Your task to perform on an android device: I'd want to search the Ikea app for LED light bulbs so I can replace the light in my living room.
Image 0: 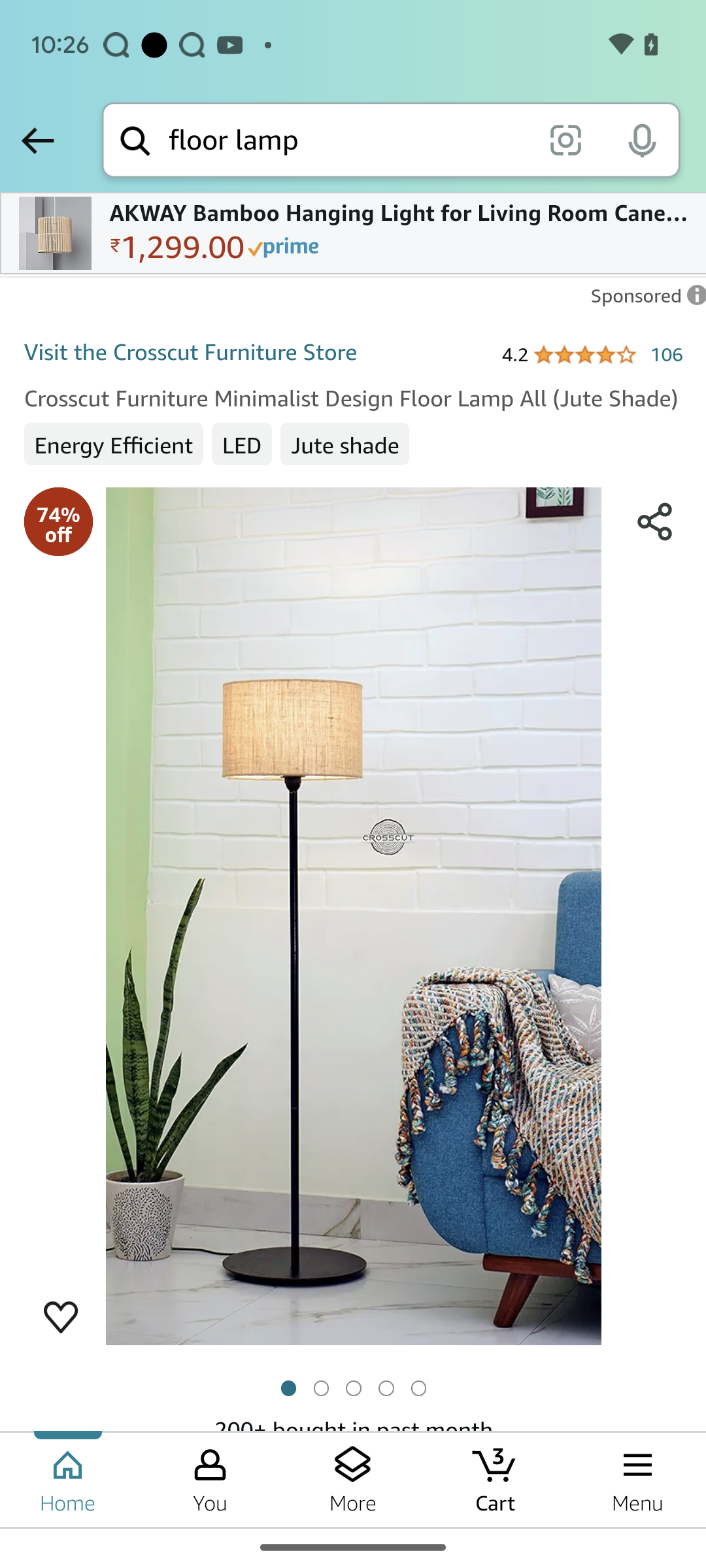
Open Ikea app
Step 0: open app "IKEA"
Image 1: 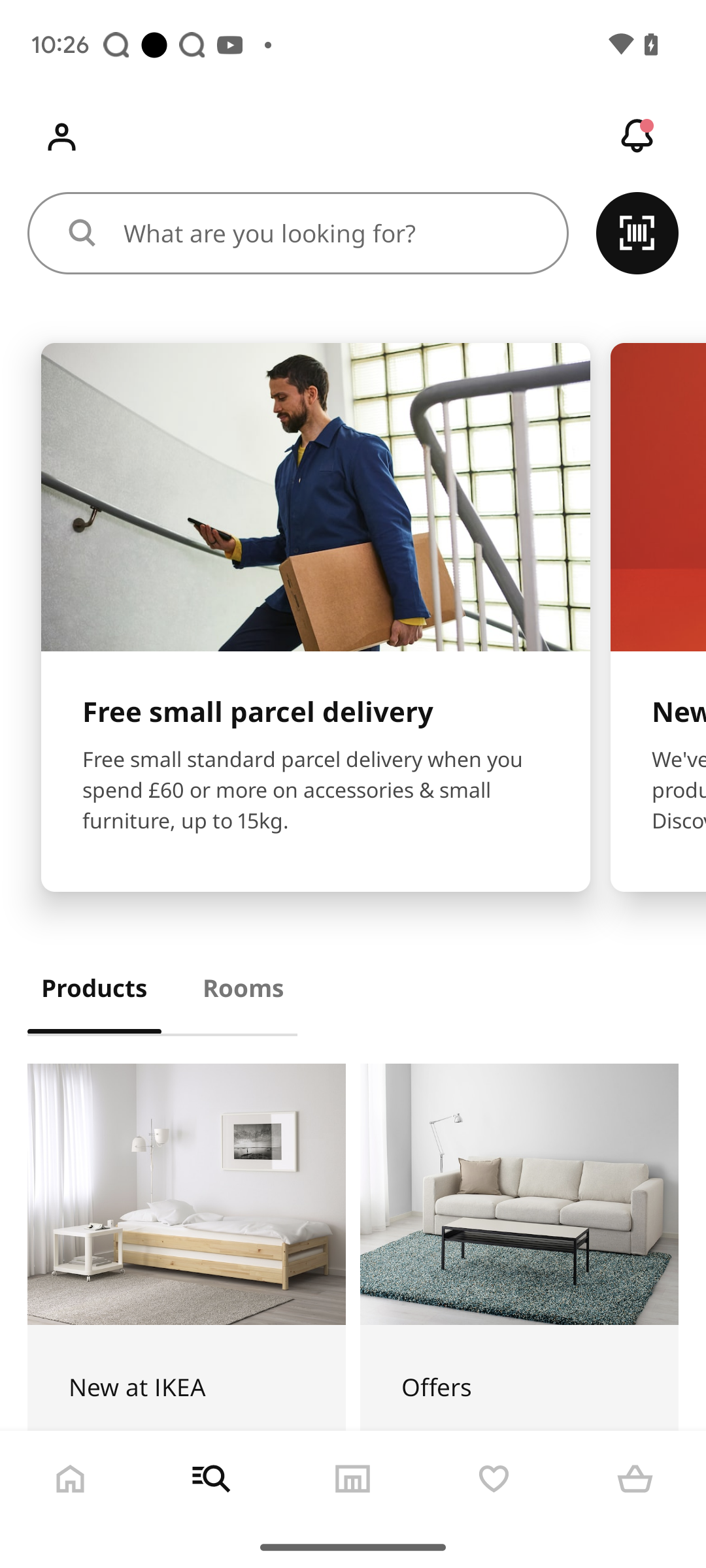
Click at the search box at the top of the screen
Step 1: click (332, 233)
Image 2: 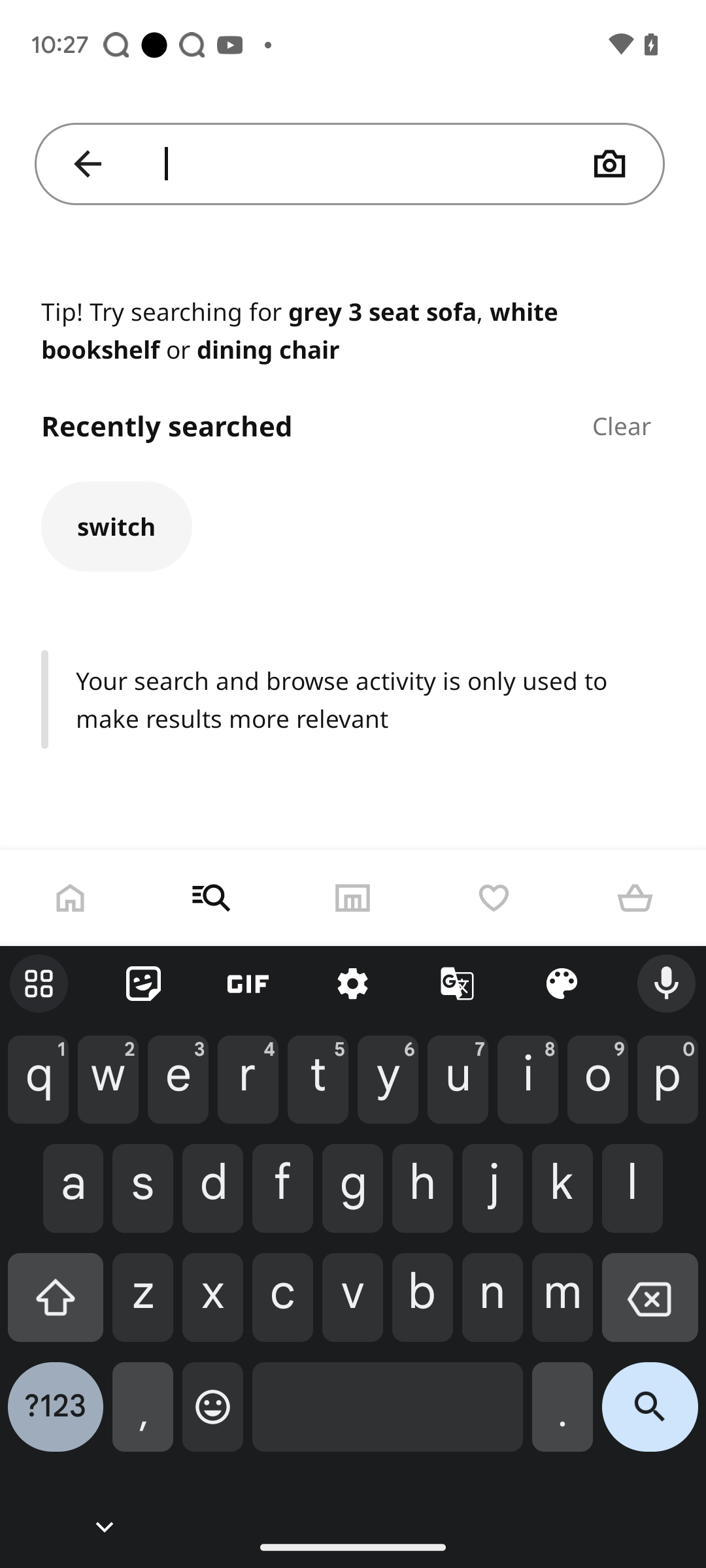
Enter LED light bulbs in the search textbox
Step 2: type "LED light bulbs"
Image 3: 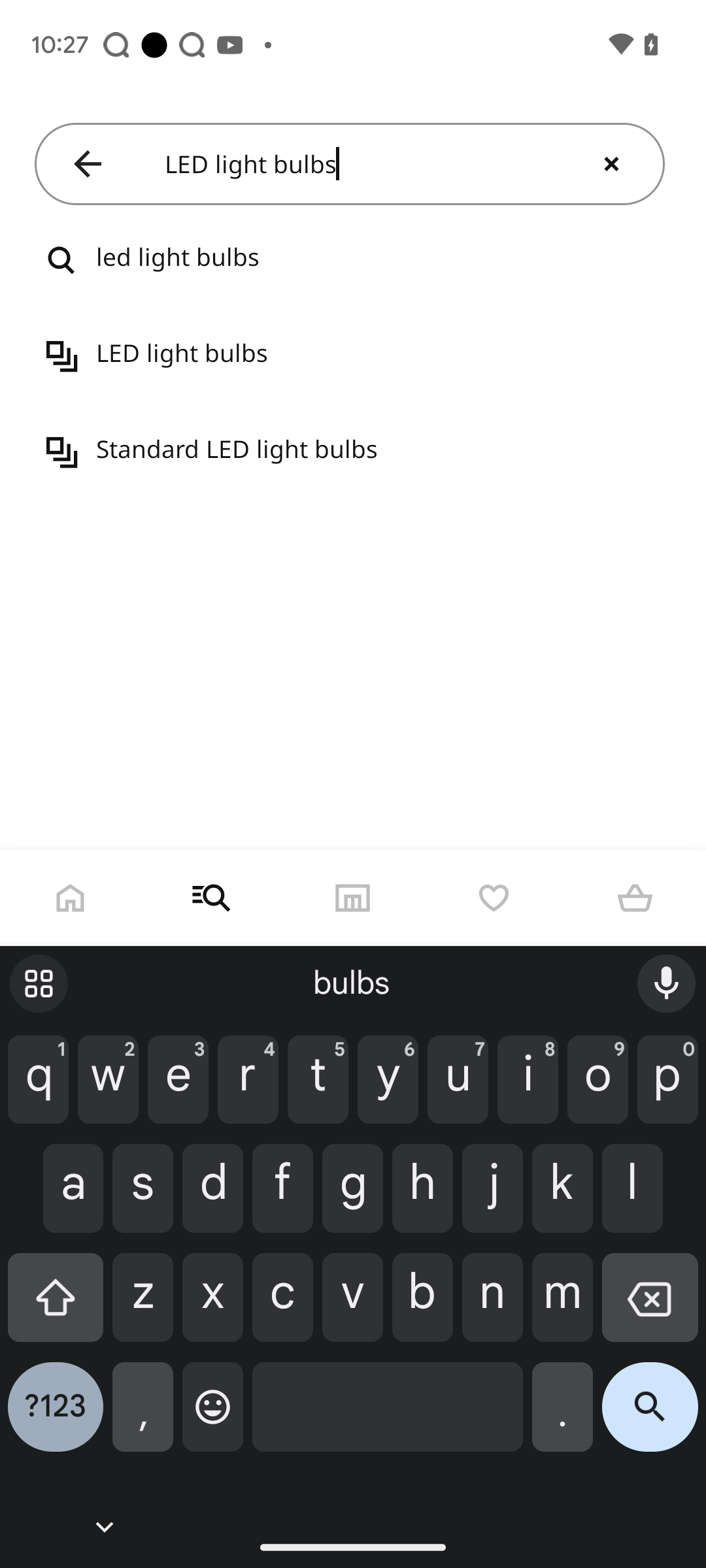
Click on the first suggested option
Step 3: click (353, 260)
Image 4: 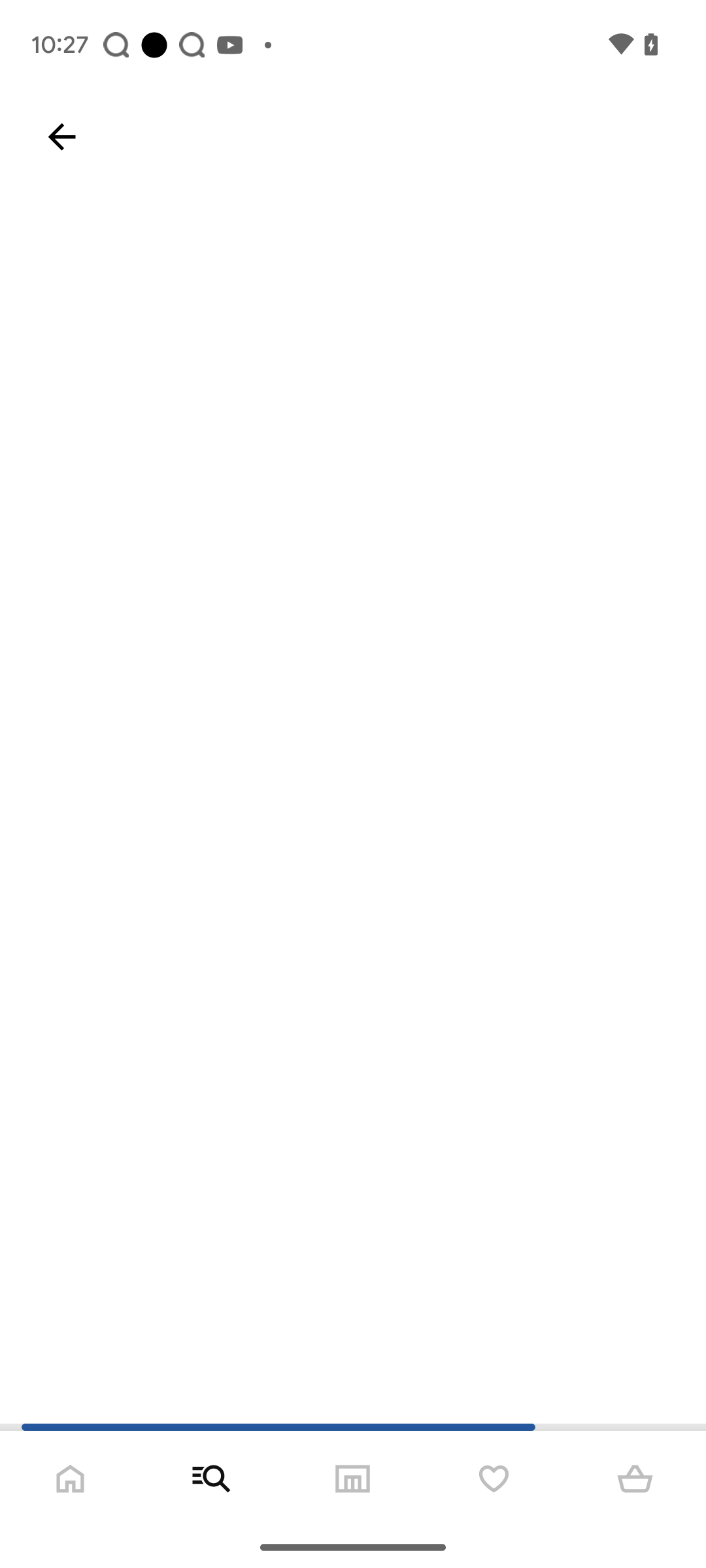
Click on the first suggested option
Step 4: wait